Your task to perform on an android device: Check other customers opinions about the katlot royal queen european double bed wood high end king size bed by reading their reviews.
Image 0: 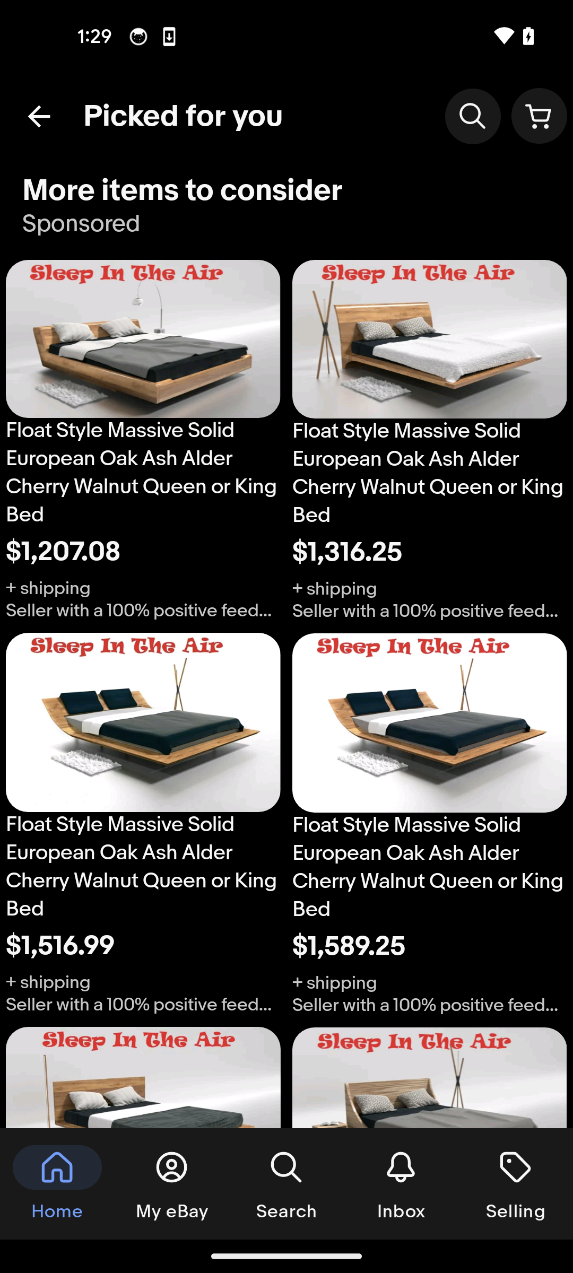
Go back to the previous page
Step 0: press back button
Image 1: 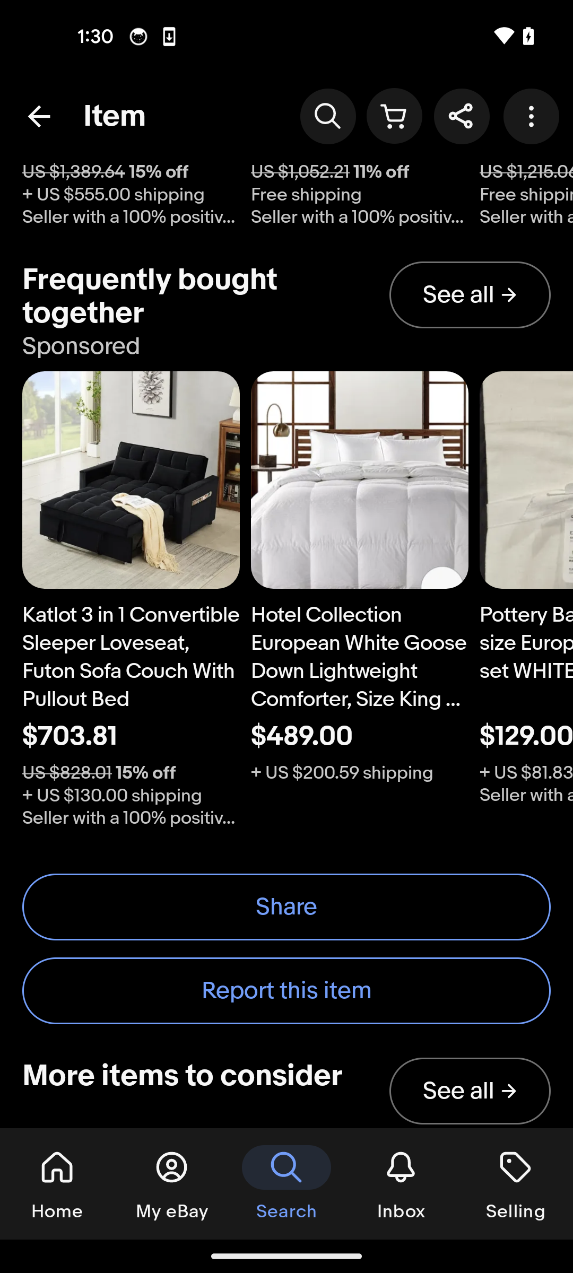
Swipe down to view the reviews
Step 1: scroll up
Image 2: 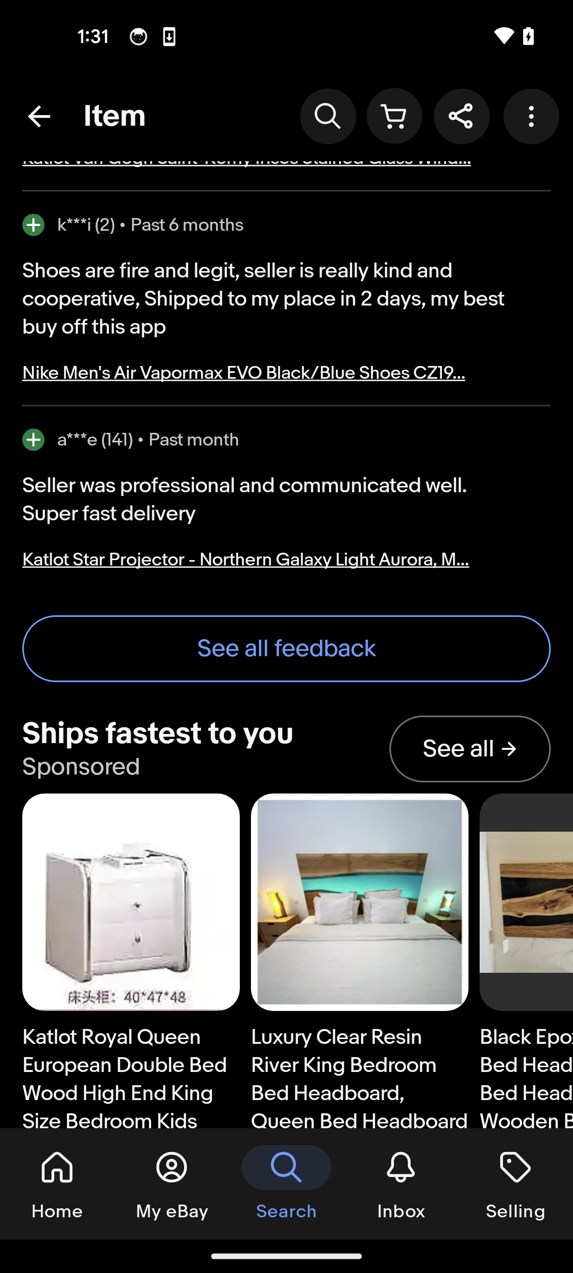
Swipe down to view the reviews
Step 2: scroll up
Image 3: 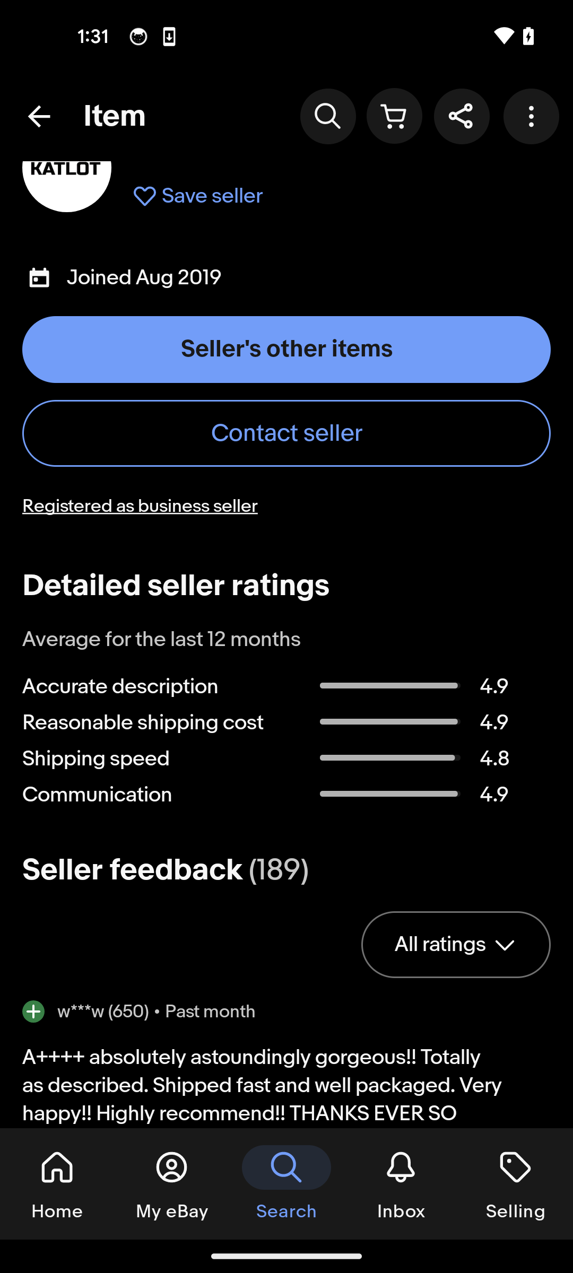
Tap on all ratings option
Step 3: click (456, 944)
Image 4: 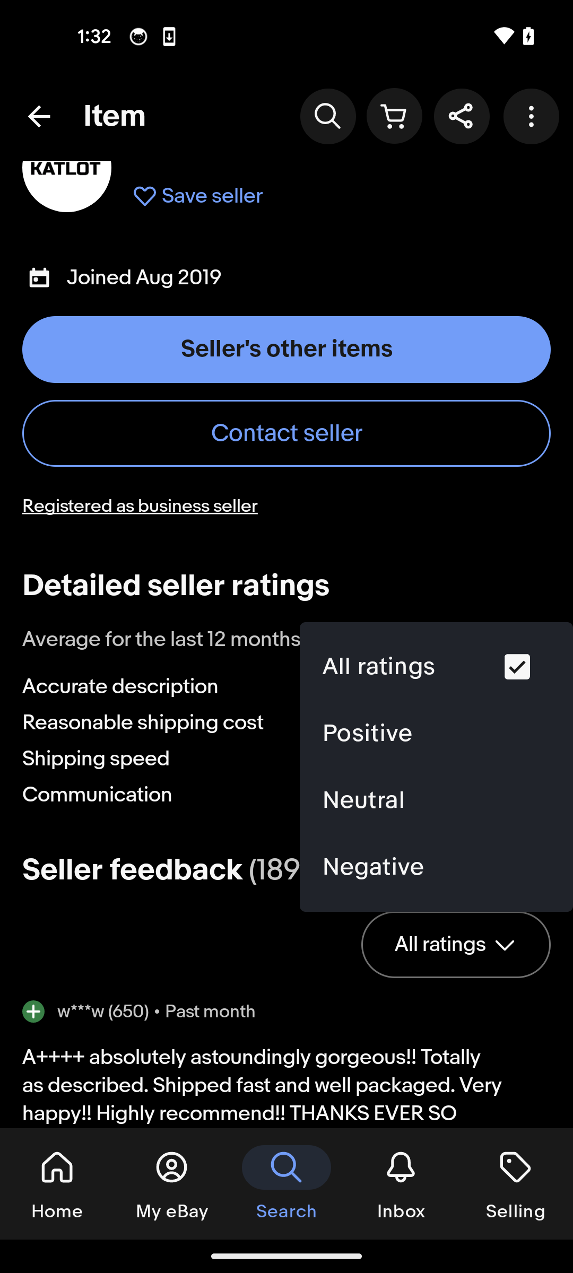
Tap again on the all ratings option
Step 4: click (403, 666)